Your task to perform on an android device: Share the bus schedule information from New York Port Authority Bus Station to New York, Hillside Ave., 219th Street, with my friend Carlos at Carlos3345@gmail.com on the Omio app.
Image 0: 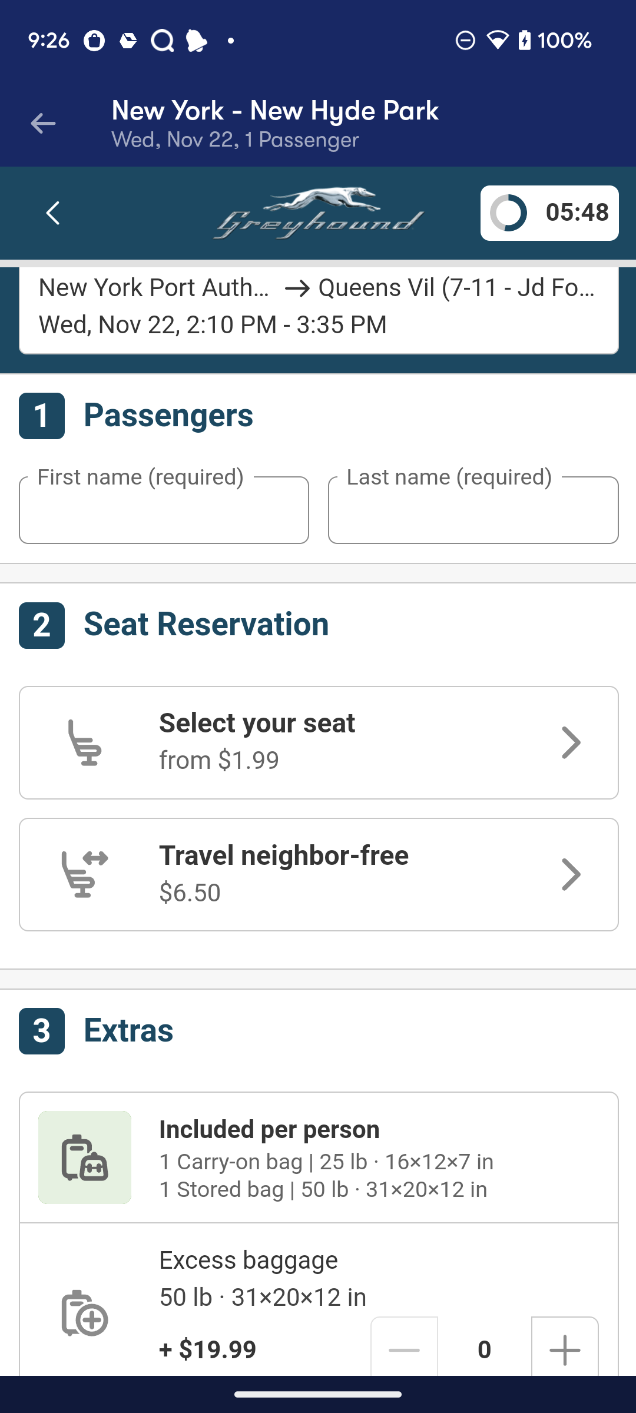
go back to the previous page
Step 0: press back button
Image 1: 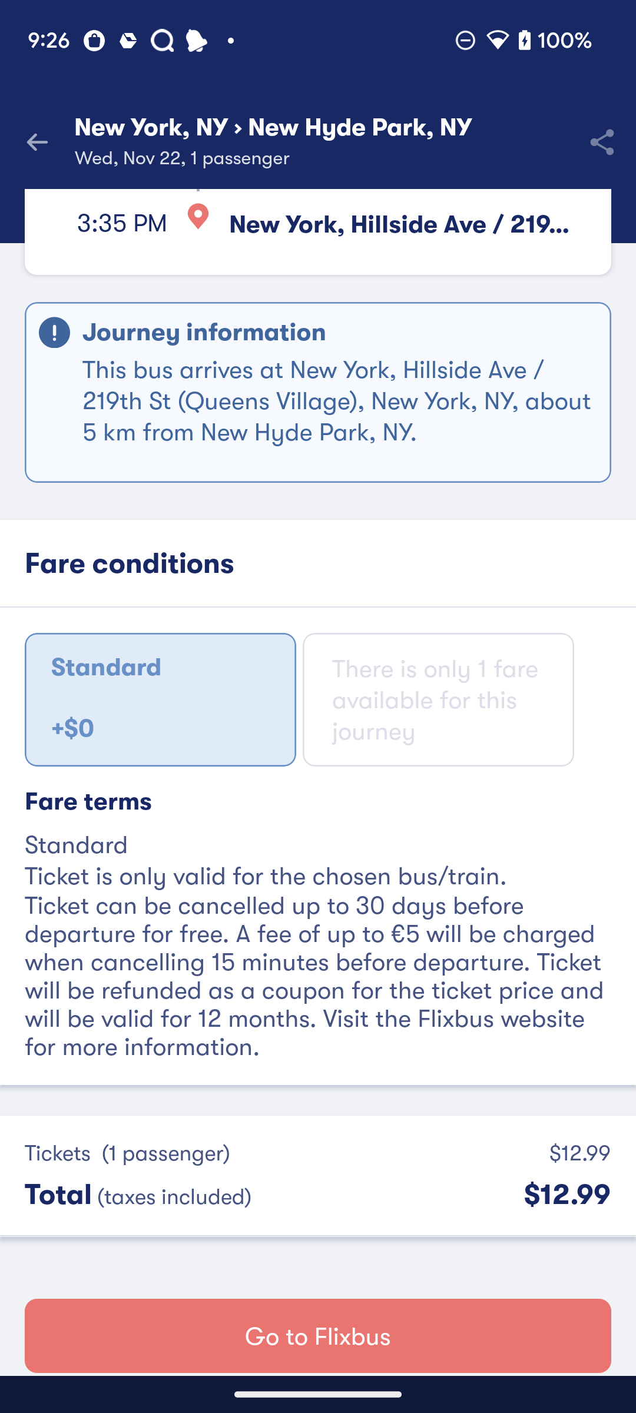
Click on the Share icon at the top right corner of the screen
Step 1: click (598, 145)
Image 2: 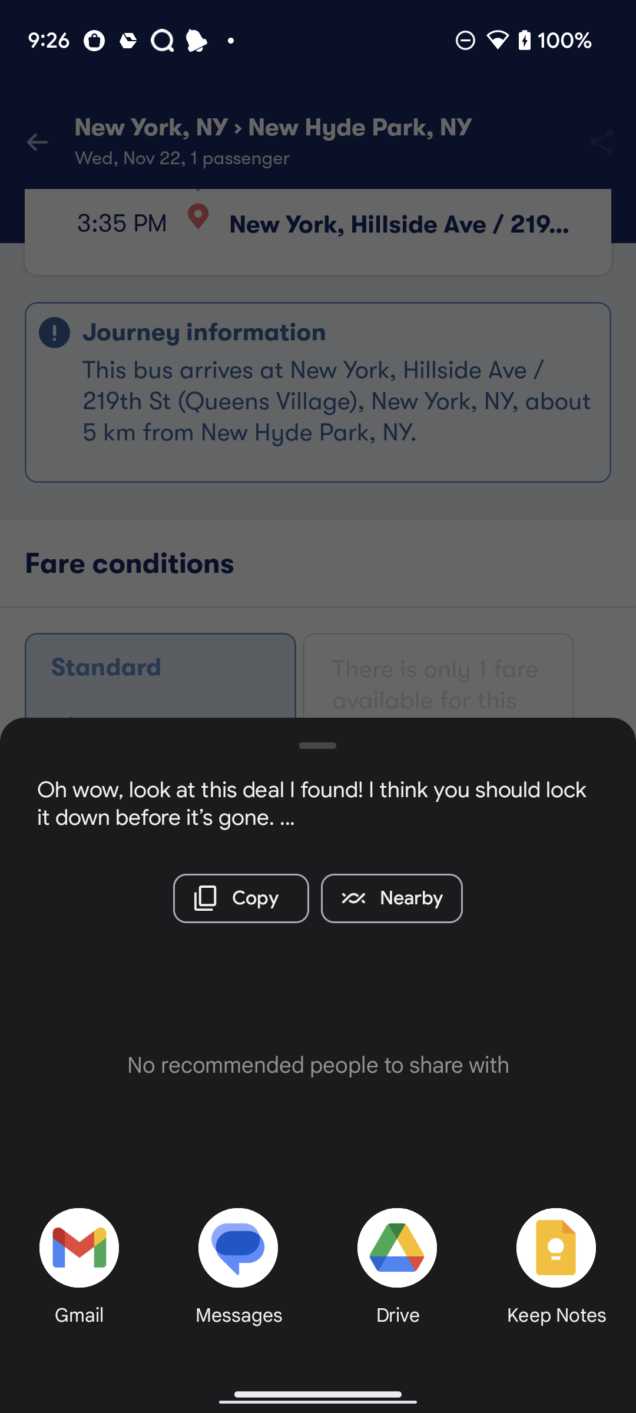
Click on Gmail option
Step 2: click (78, 1276)
Image 3: 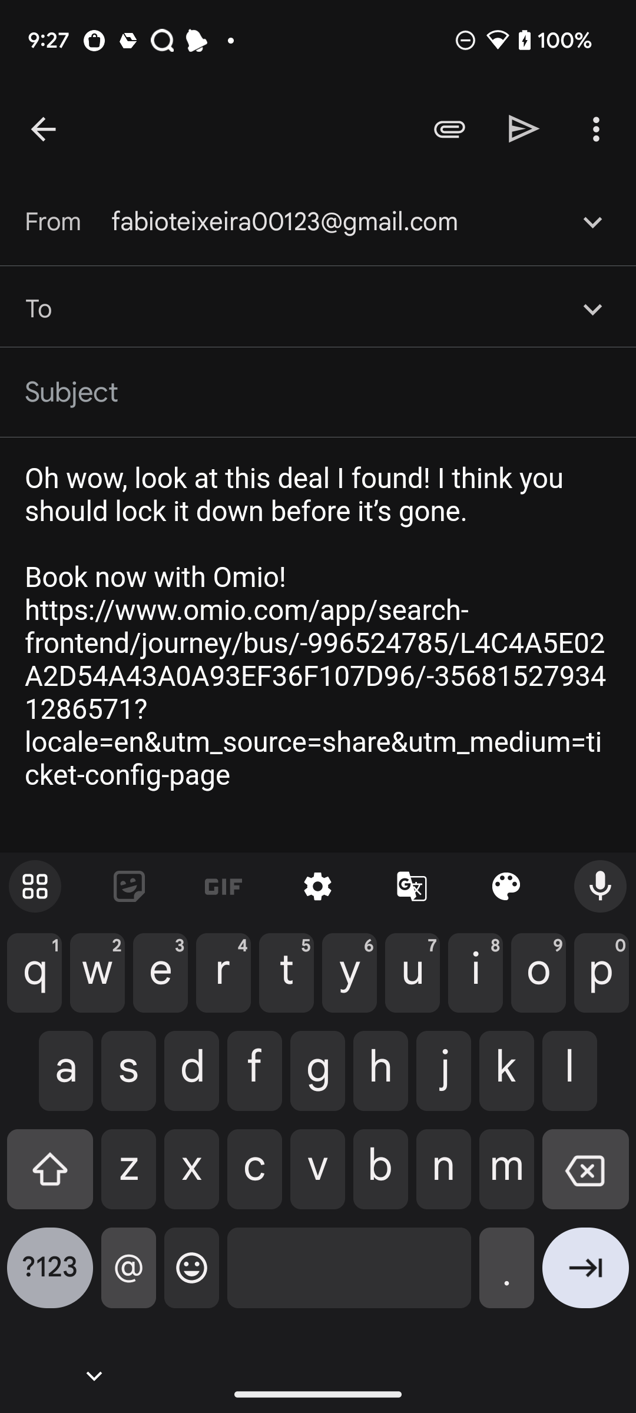
add recipient as Carlos3345@gmail.com
Step 3: type "Carlos3345@gmail.com"
Image 4: 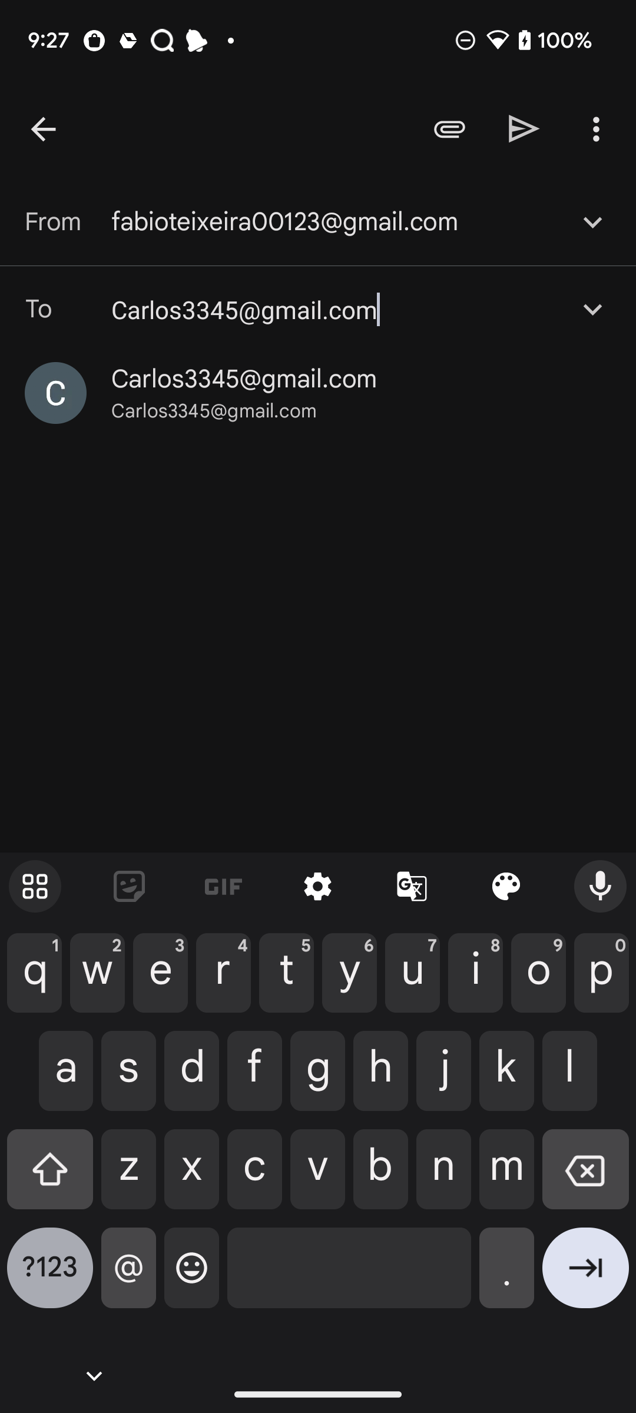
click on Carlos3345@gmail.com
Step 4: click (214, 411)
Image 5: 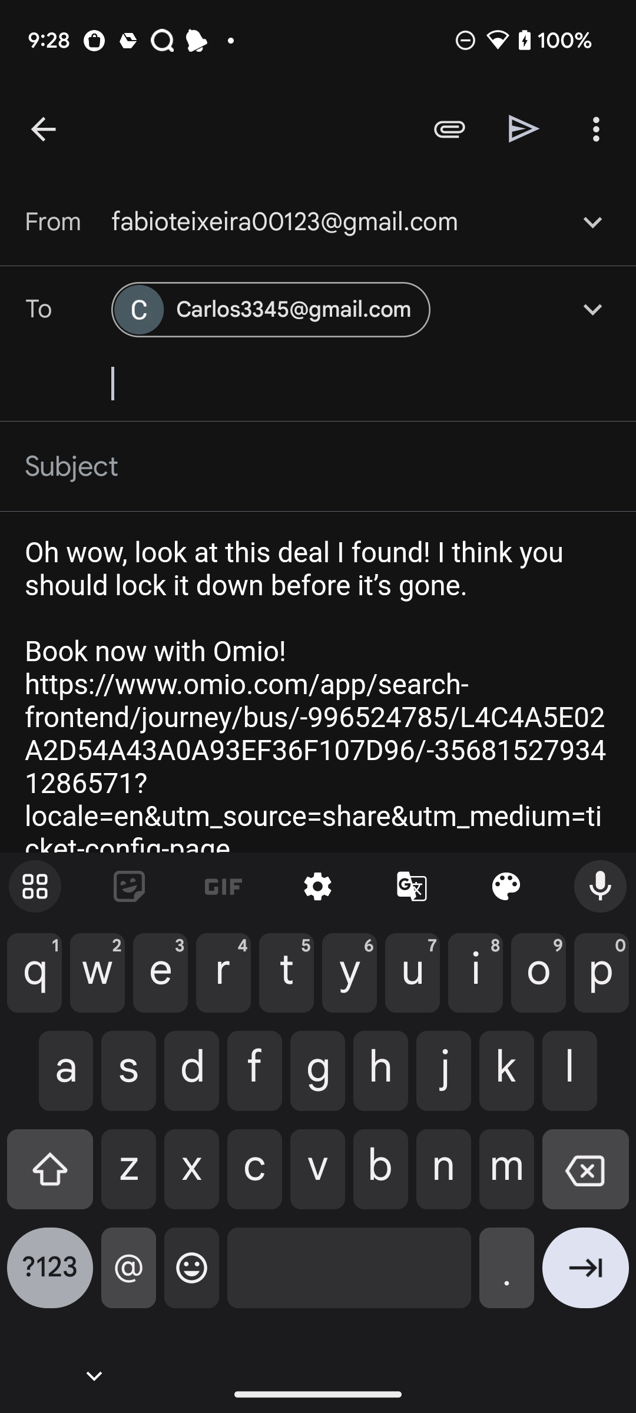
Click on the send icon at the top right corner of the screen
Step 5: click (524, 128)